Your task to perform on an android device: I would like to open the book on the emerging architecture of data analytics.
Image 0: 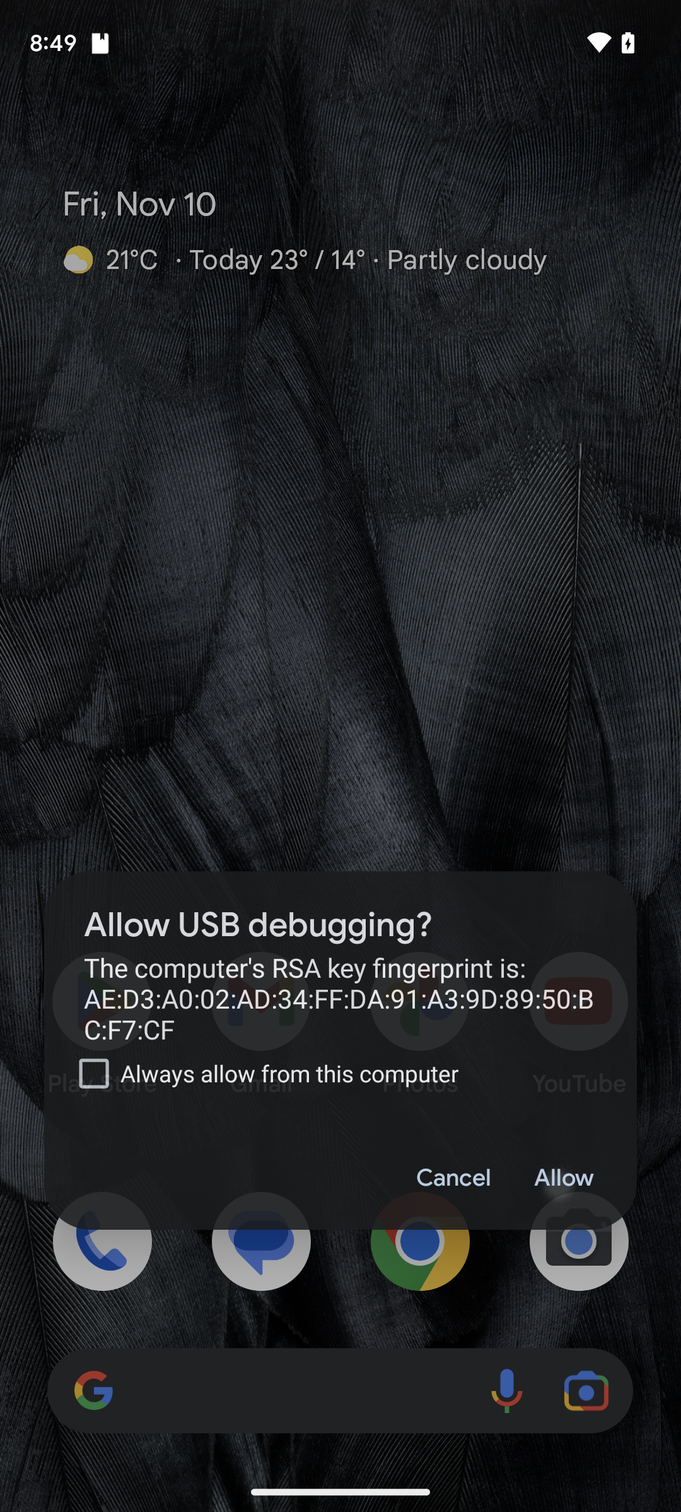
Step 0: wait
Image 1: 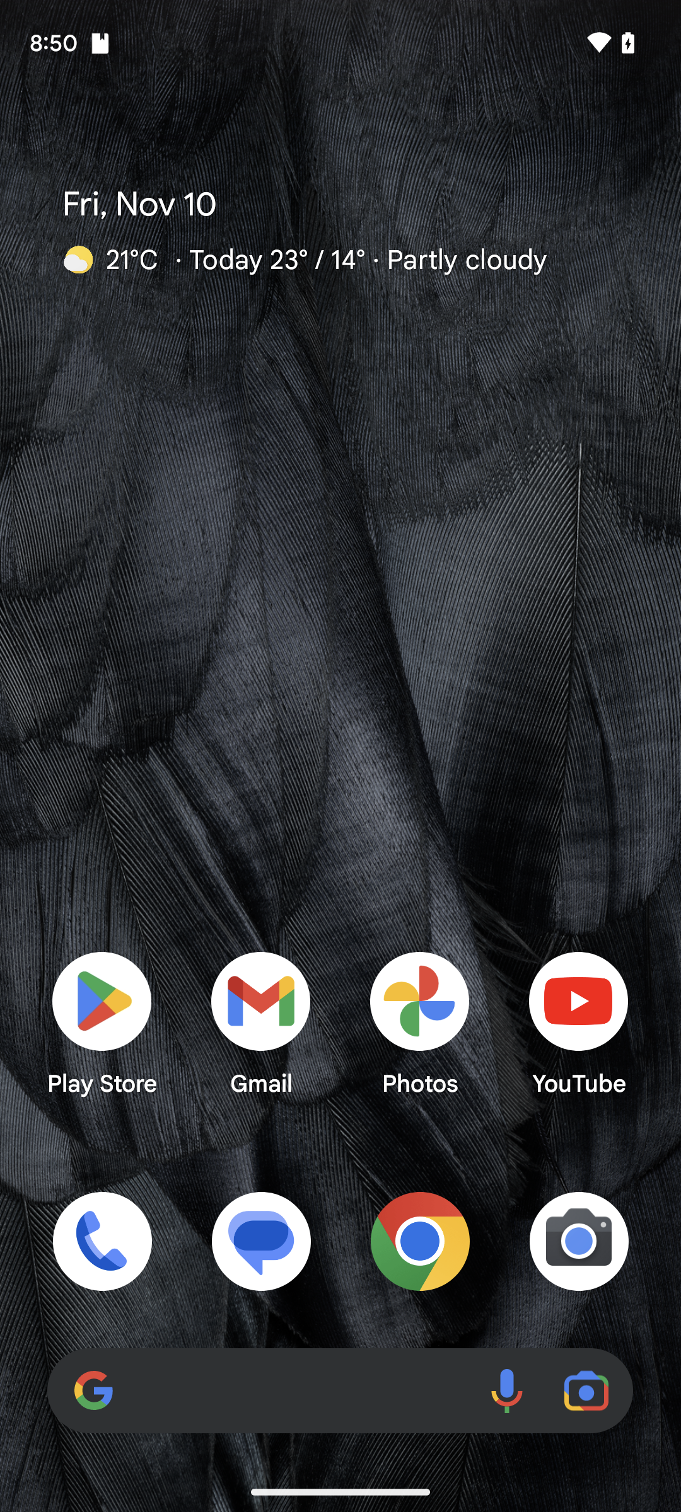
Open the Google Play books app.
Step 1: open app "Google Play Books"
Image 2: 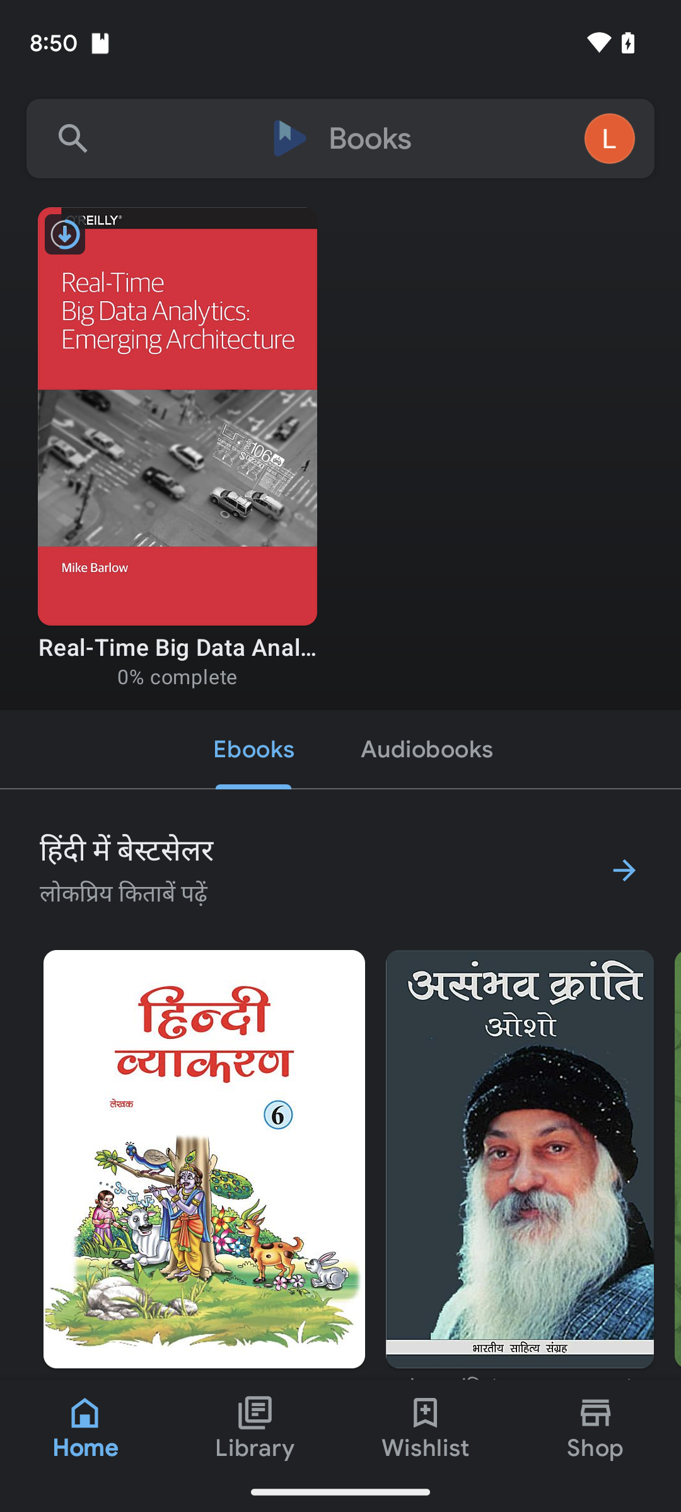
Click on the search icon on the top of the screen.
Step 2: click (340, 138)
Image 3: 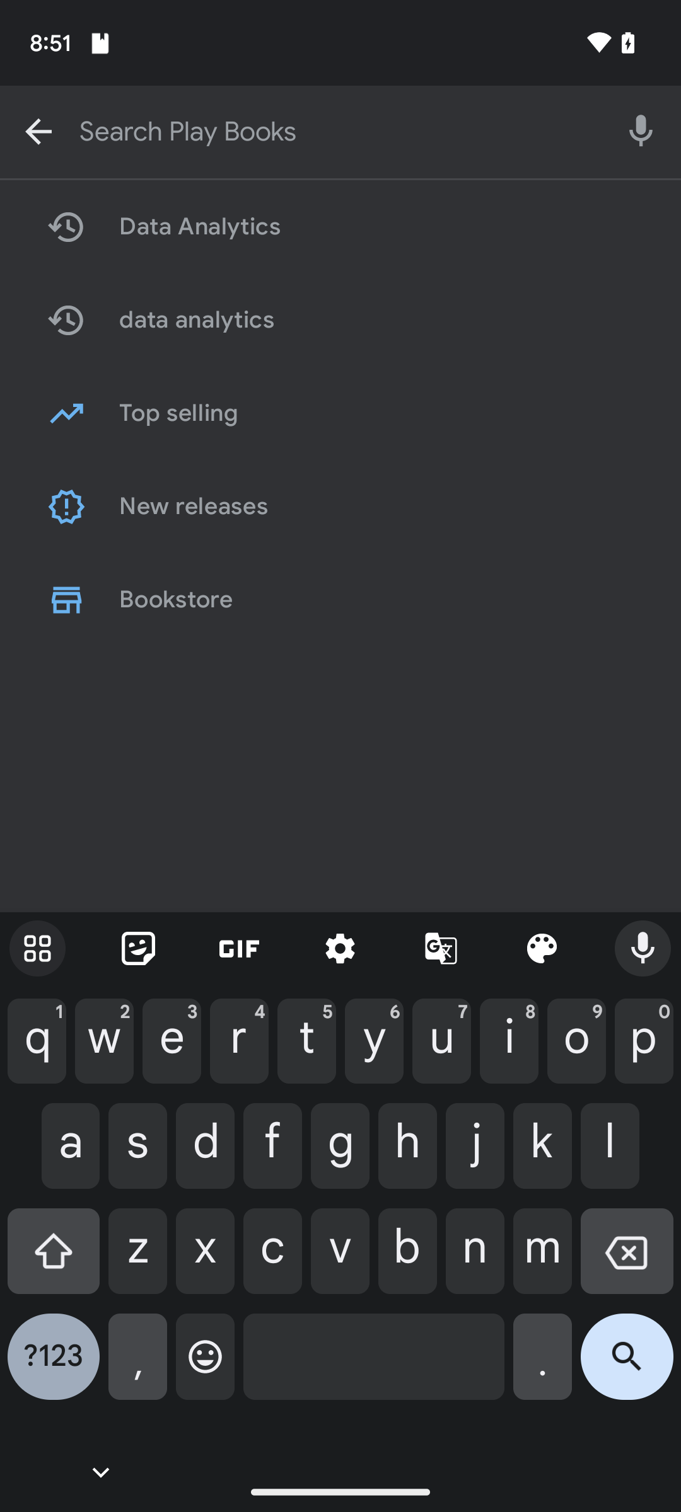
Enter Data Analytics in the search box.
Step 3: type "Data Analytics"
Image 4: 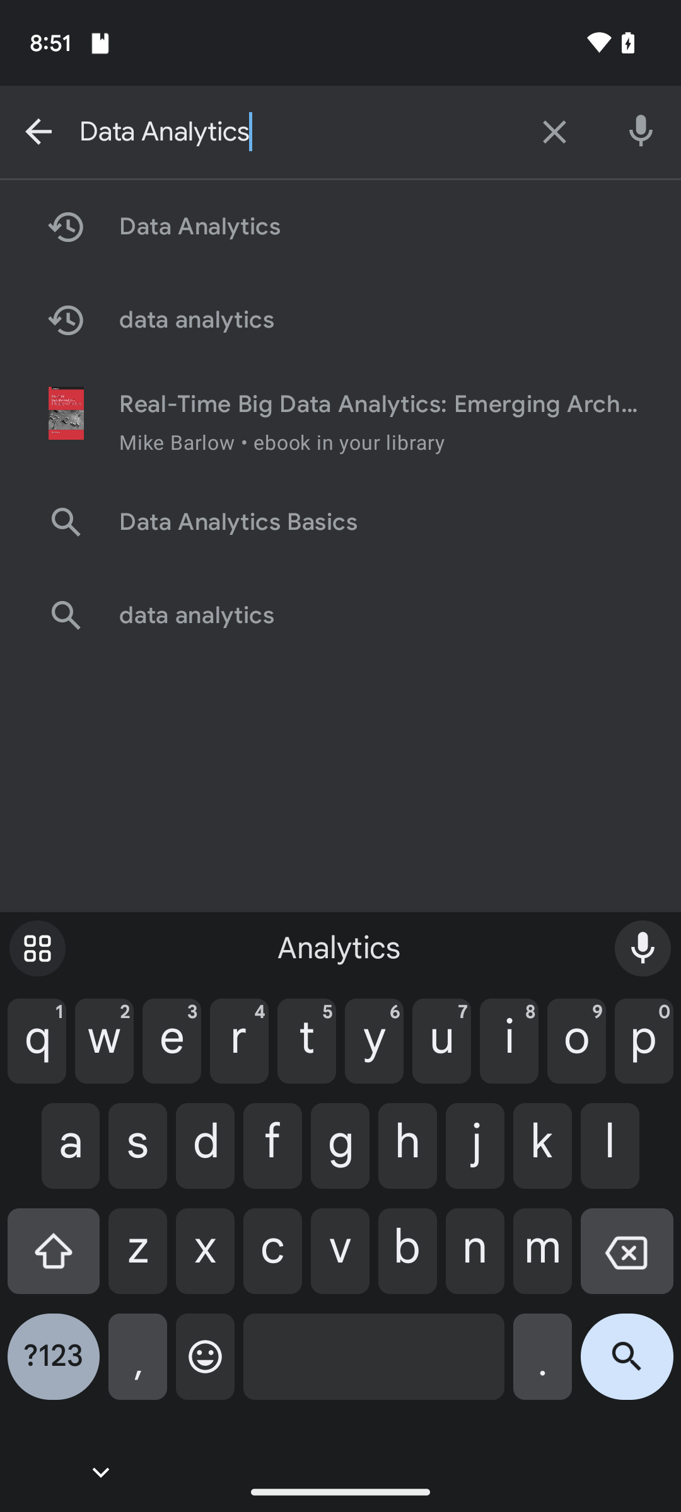
Click on the search icon on the keyboard.
Step 4: click (627, 1366)
Image 5: 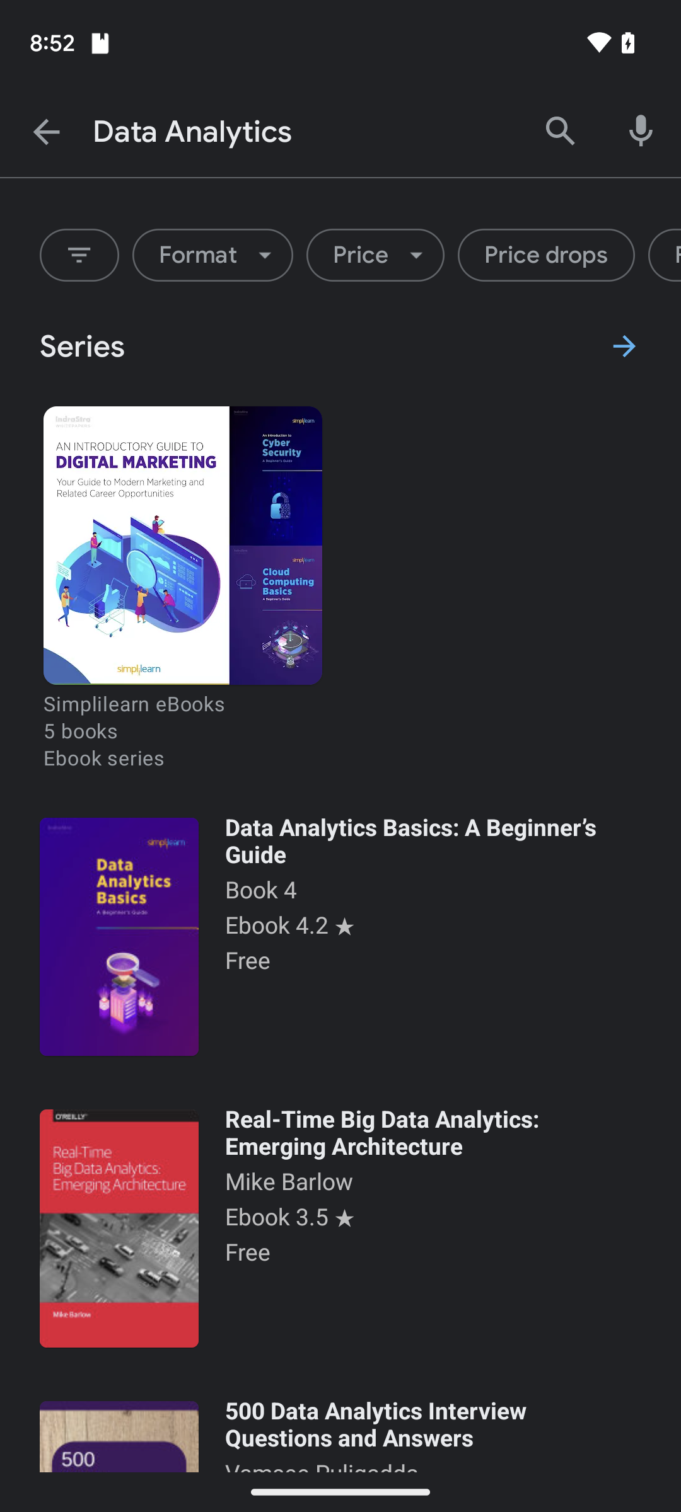
Click on the third suggestion.
Step 5: click (420, 1216)